Your task to perform on an android device: Open the Google Maps app and change your route to an alternative route for Bean and The Bear Cafe.
Image 0: 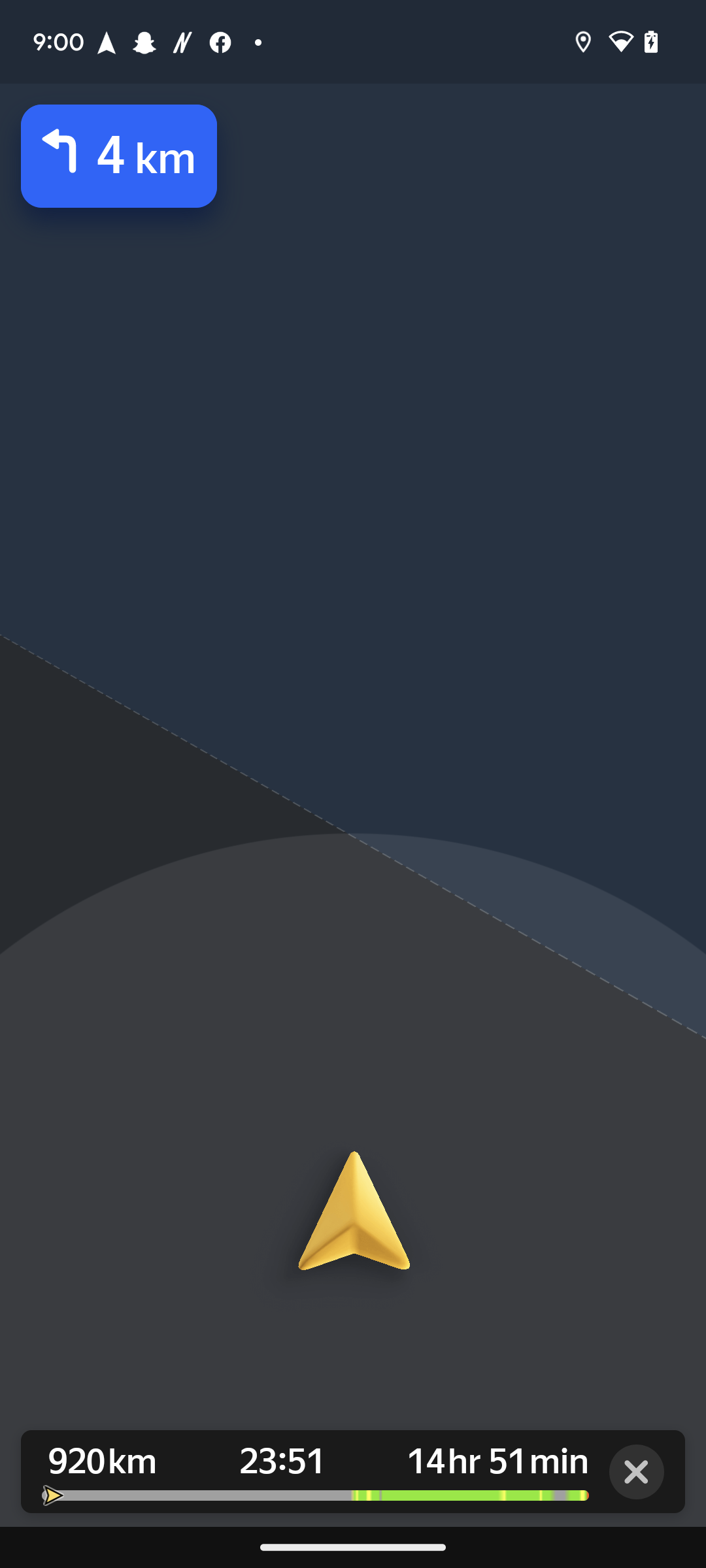
Open the Google Maps app
Step 0: open app "Maps"
Image 1: 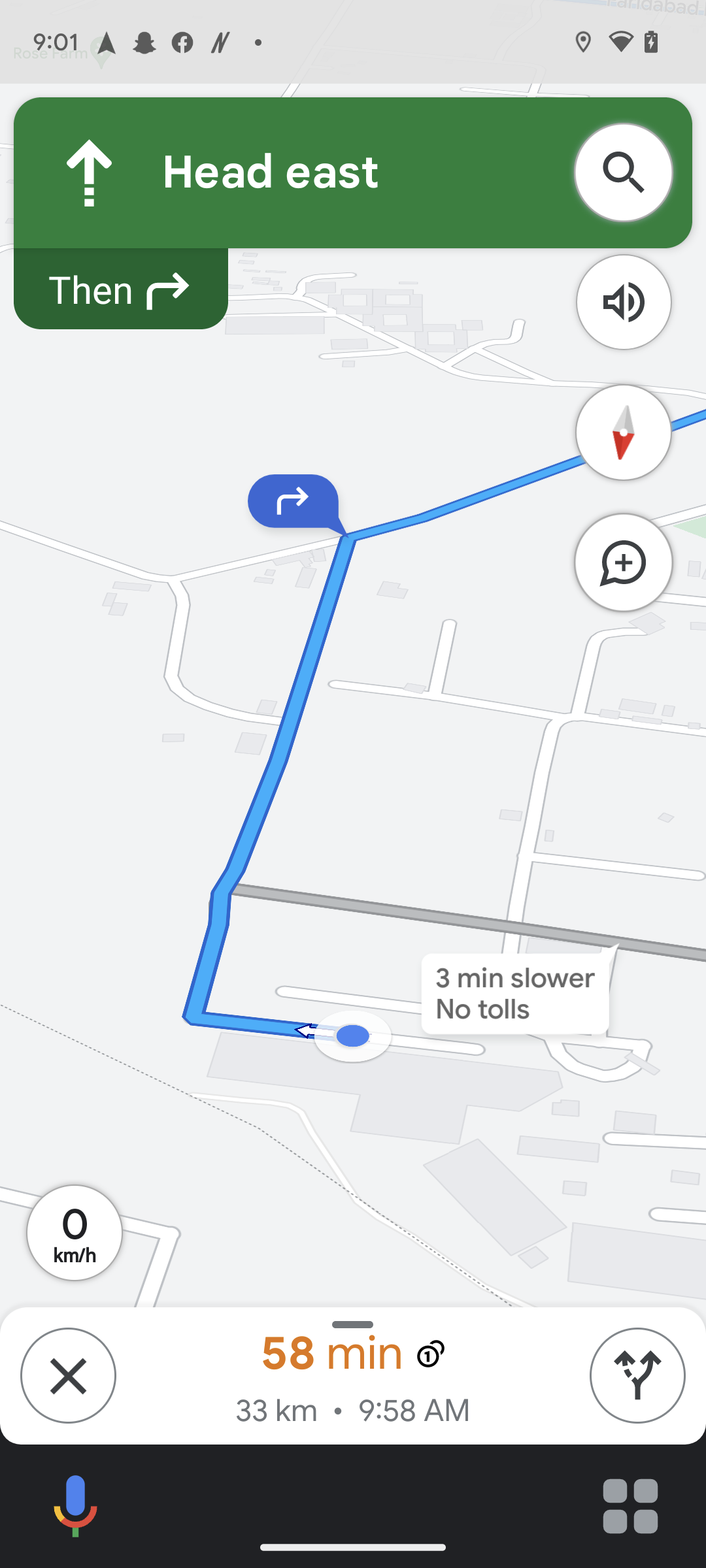
Go back to the previous screen
Step 1: press back button
Image 3: 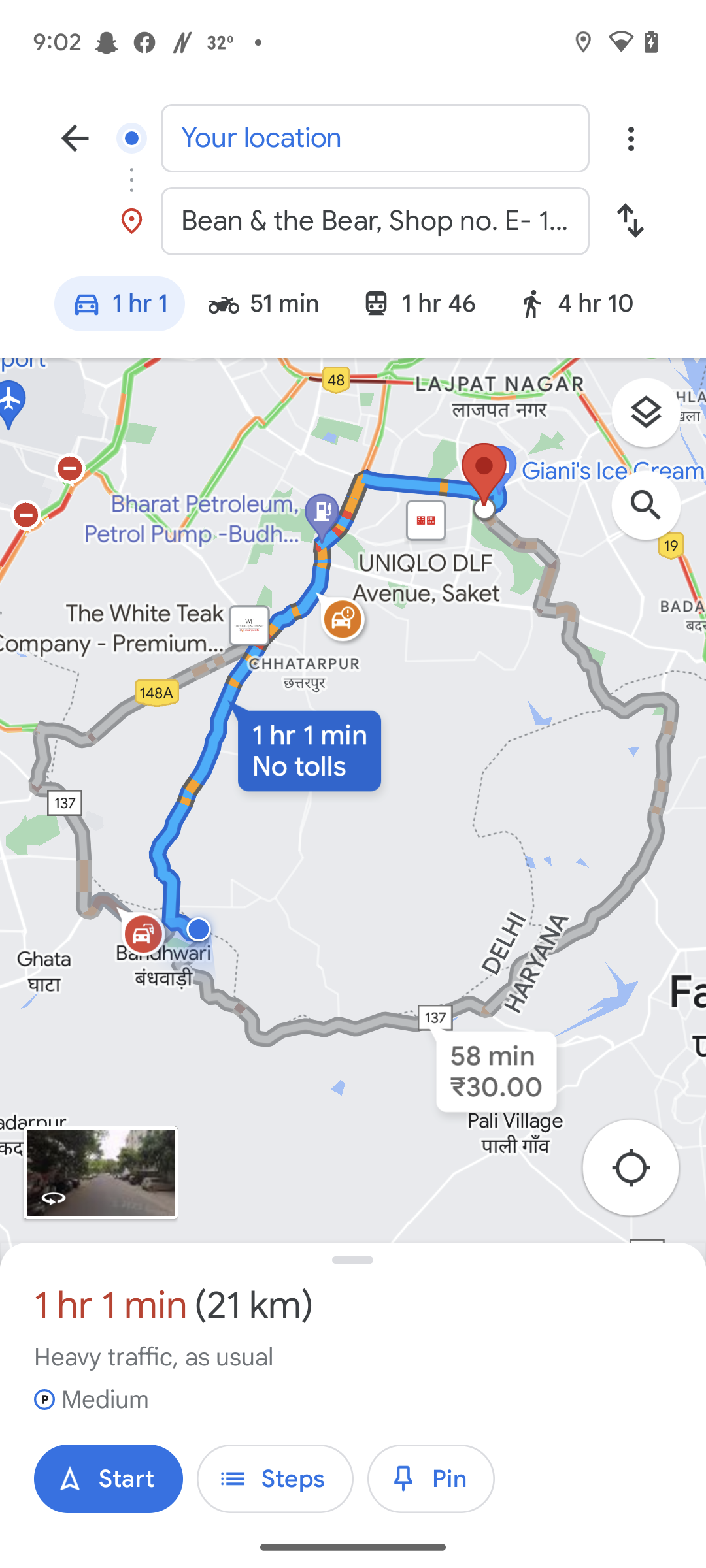
Click on the start button
Step 3: click (108, 1478)